Your task to perform on an android device: I want to read the review of Nanoray yonex badminton racket.
Image 0: 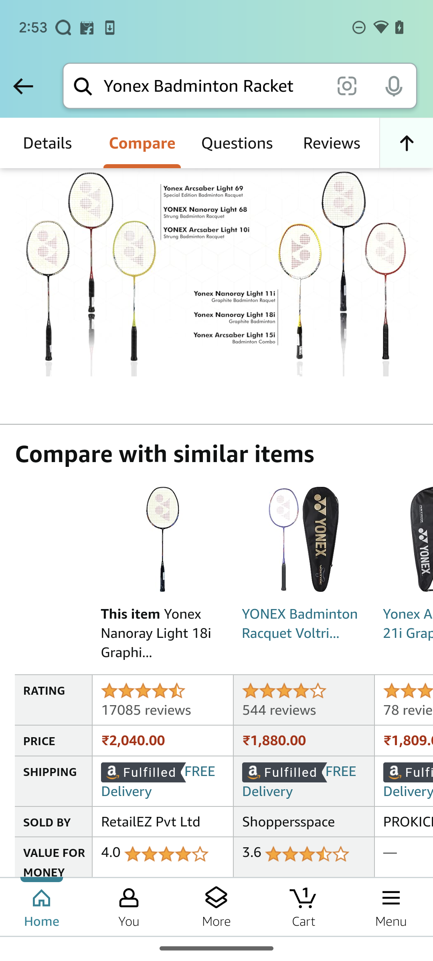
Click on the reviews option on the top of the screen.
Step 0: click (331, 143)
Image 1: 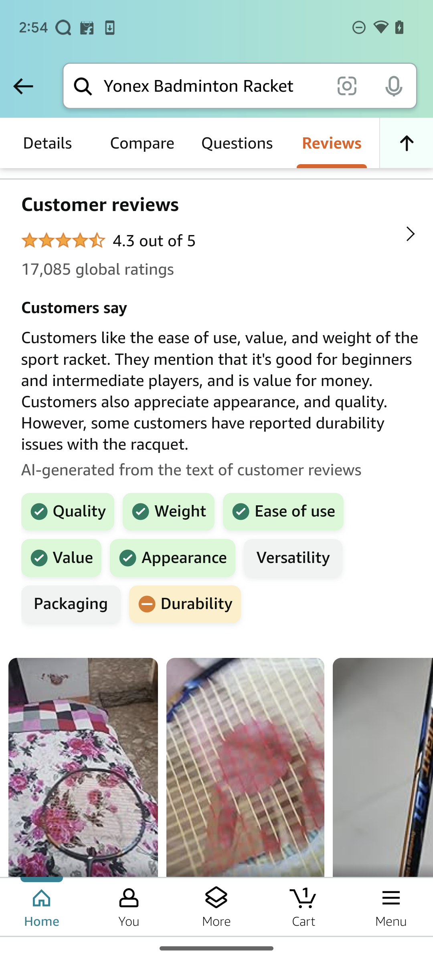
Swipe up to read more reviews.
Step 1: scroll down
Image 2: 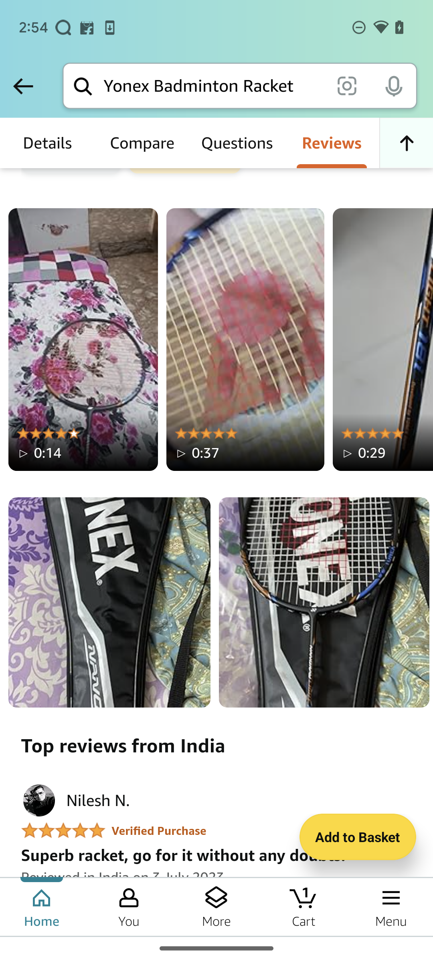
Swipe up to read more reviews.
Step 2: scroll down